Your task to perform on an android device: I have some cash in the currency of the Euro, so I'm curious how 1000 US dollars will be converted into (EUR) Euro on the All Currency Converter app.
Image 0: 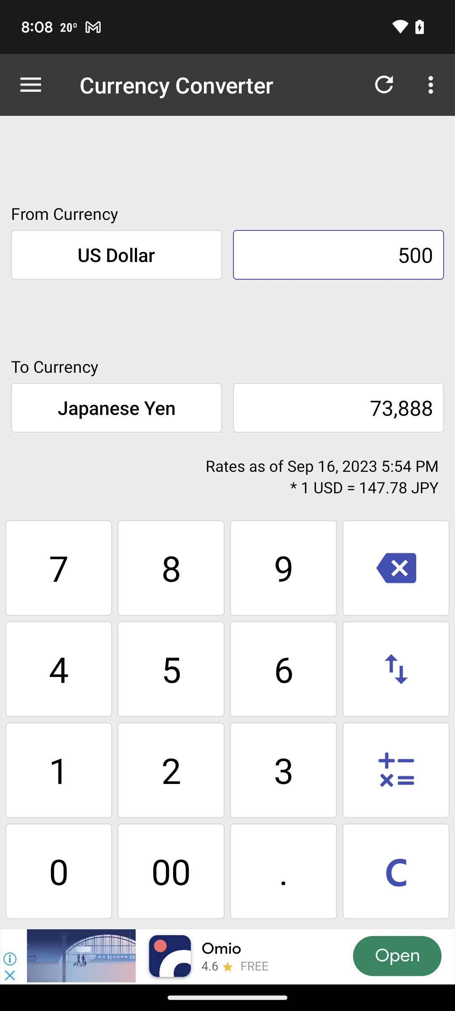
Open the  All Currency Converter app
Step 0: open app "All Currency Converter"
Image 1: 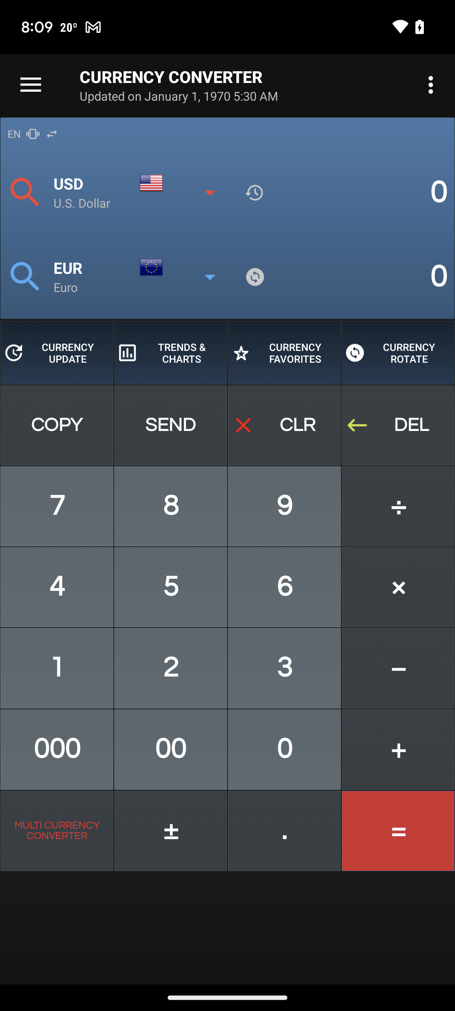
Enter the US Dollar amount "1000"
Step 1: type "1000"